Your task to perform on an android device: Go to the ColorNote app & Delete the Note My Books
Image 1: 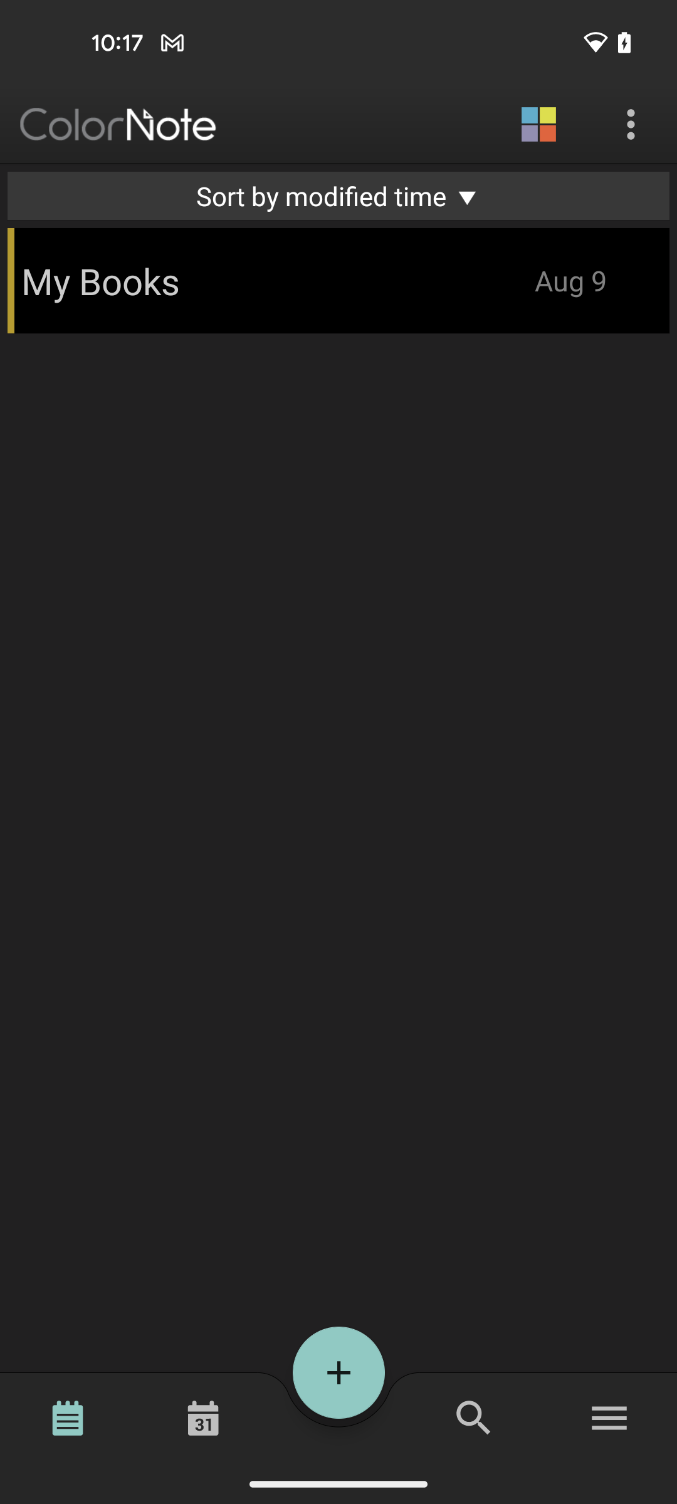
click to open the note My Books
Step 1: click (255, 281)
Image 2: 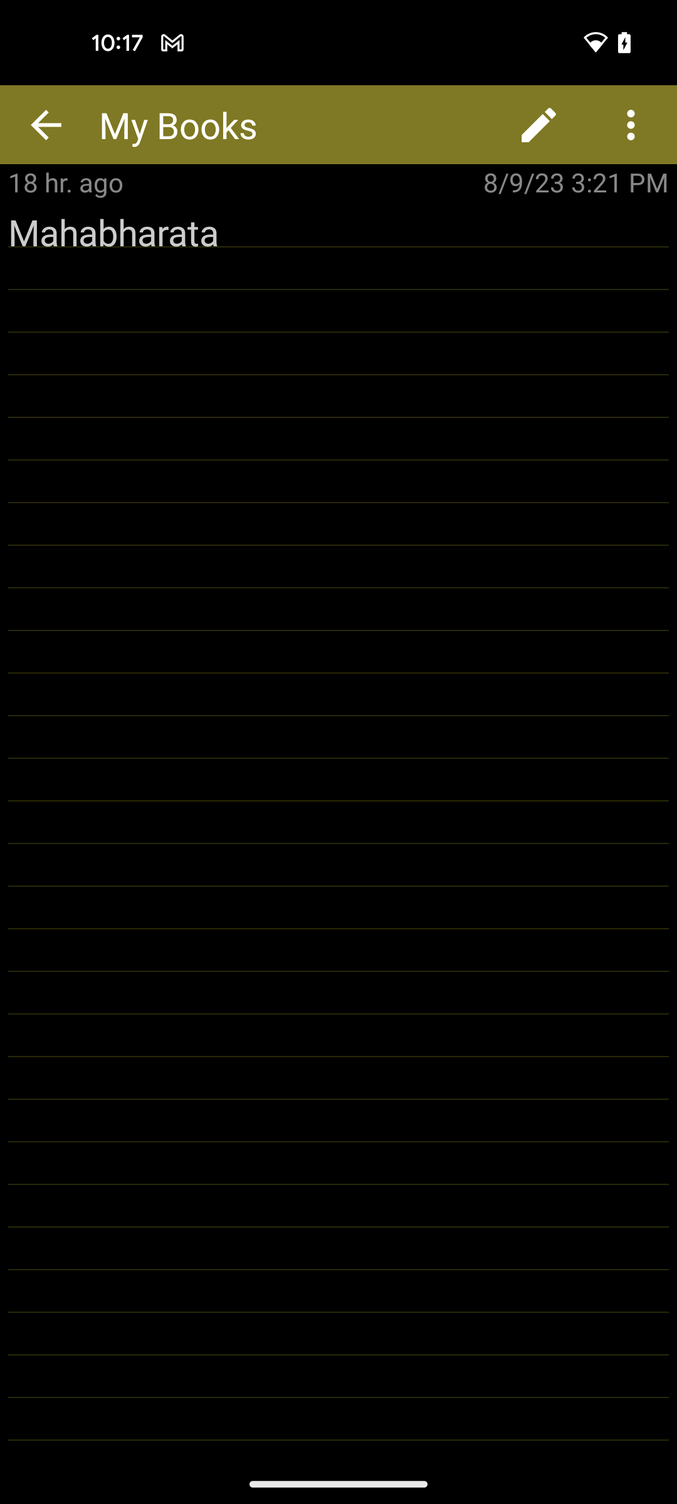
click on three dots at the top right corner of the screen
Step 2: click (631, 125)
Image 3: 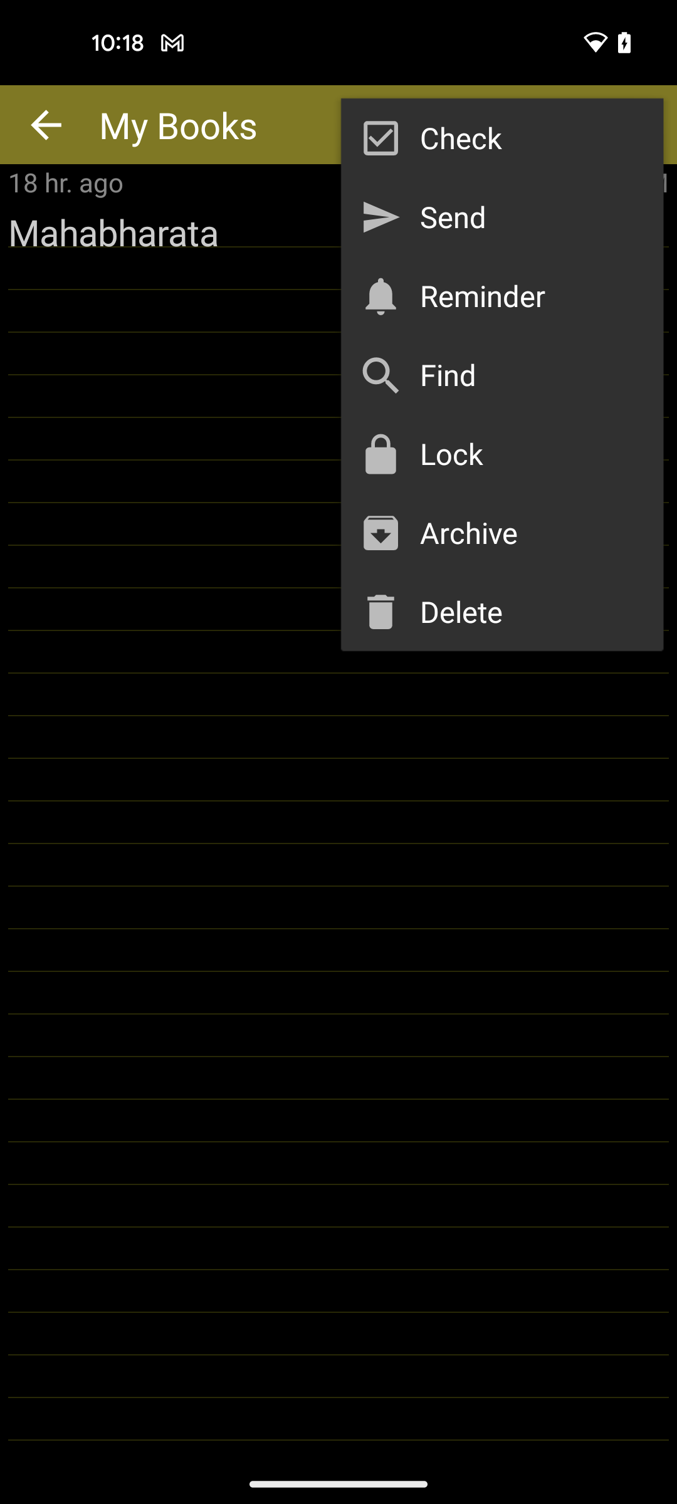
click on the delete option
Step 3: click (528, 611)
Image 4: 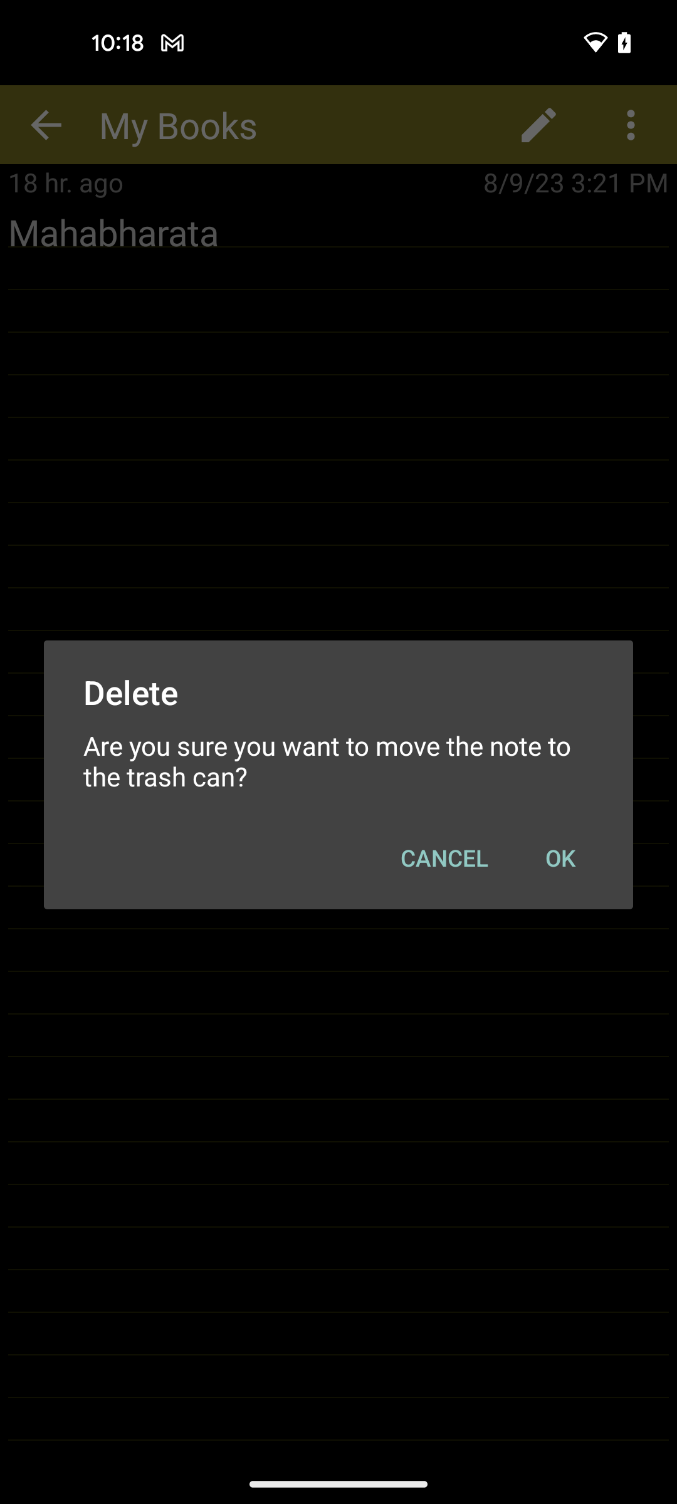
click on OK option to confirm
Step 4: click (560, 858)